Your task to perform on an android device: In the Pepperfry buy furniture online  App, I want to search for wardrobes since I need a wardrobe in my house for my sister .
Image 0: 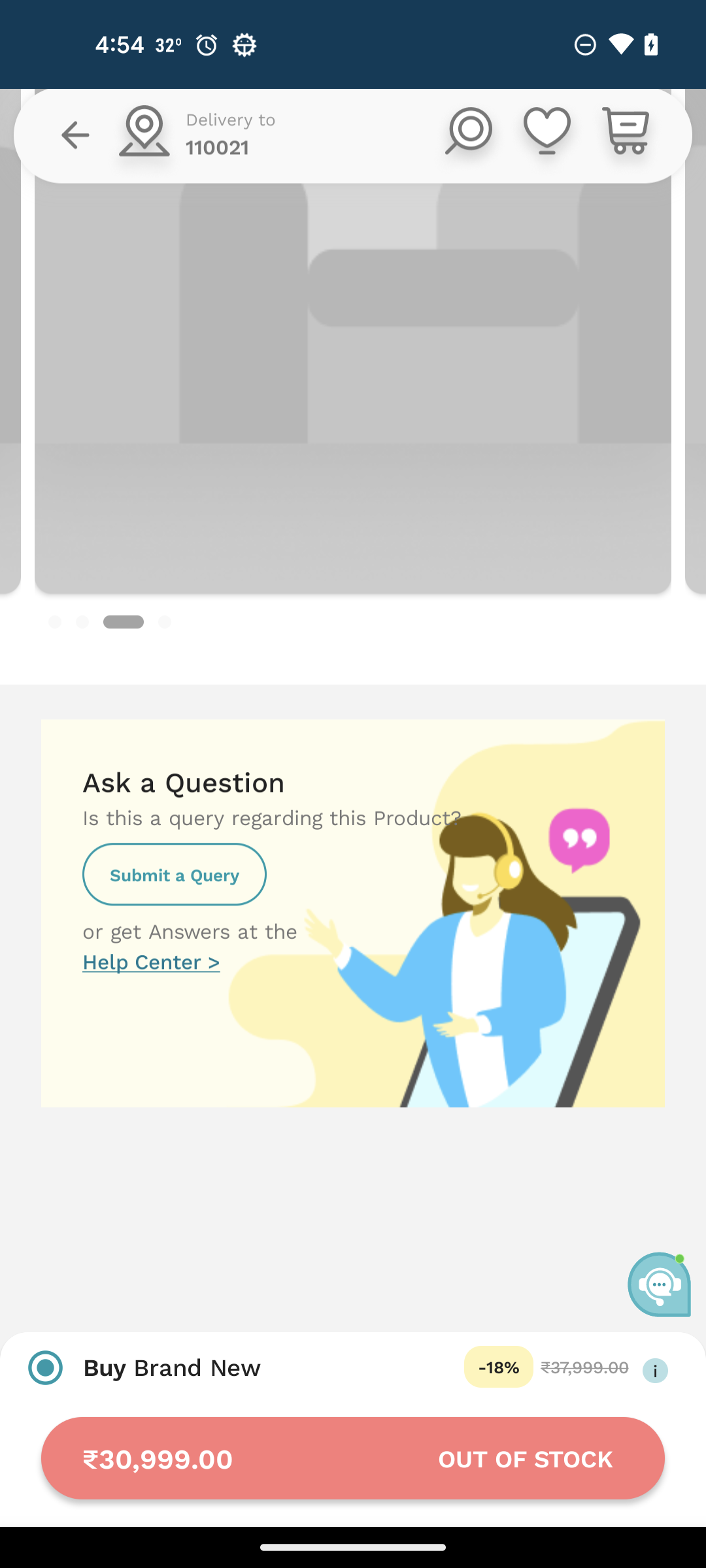
open the Pepperfry buy furniture online App
Step 0: open app "Pepperfry"
Image 1: 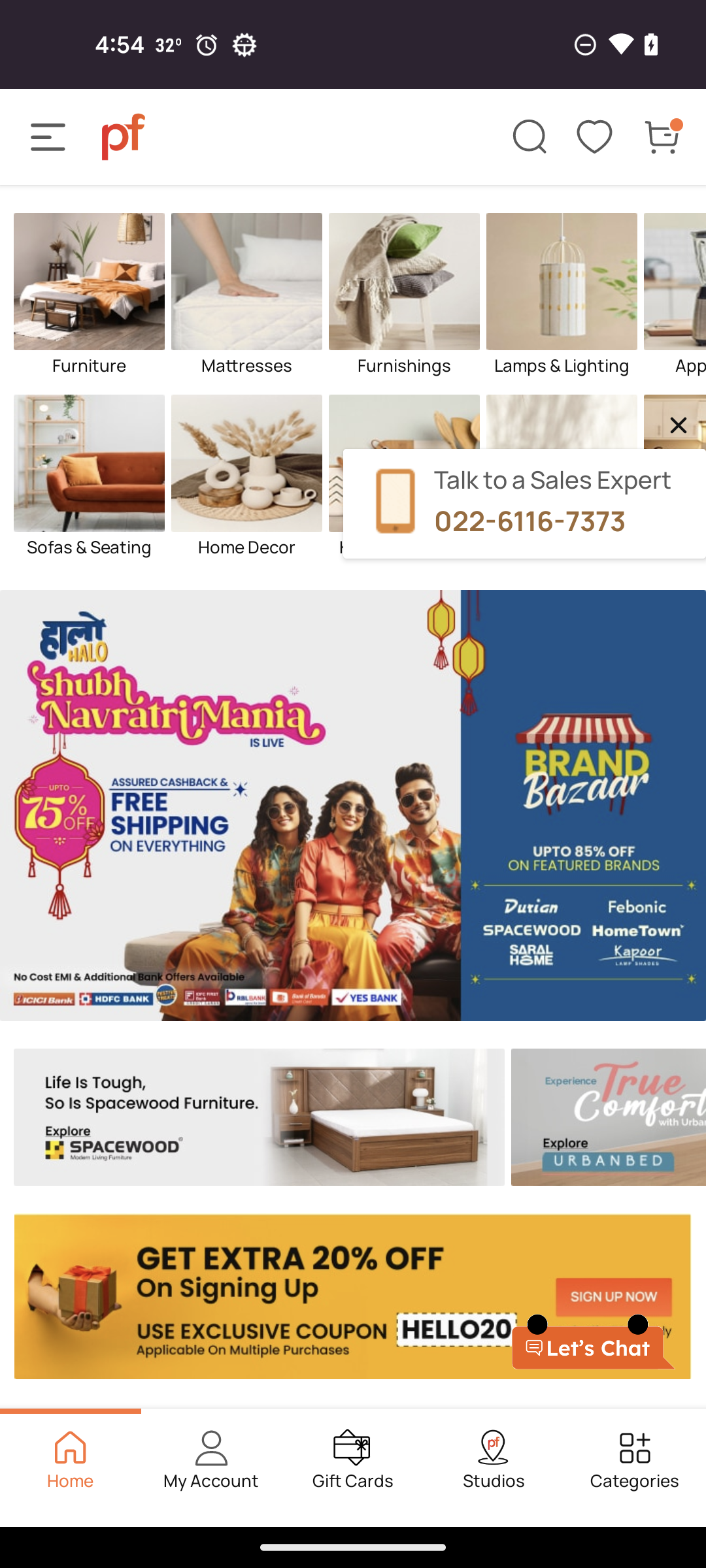
Click on the search icon 
Step 1: click (529, 137)
Image 2: 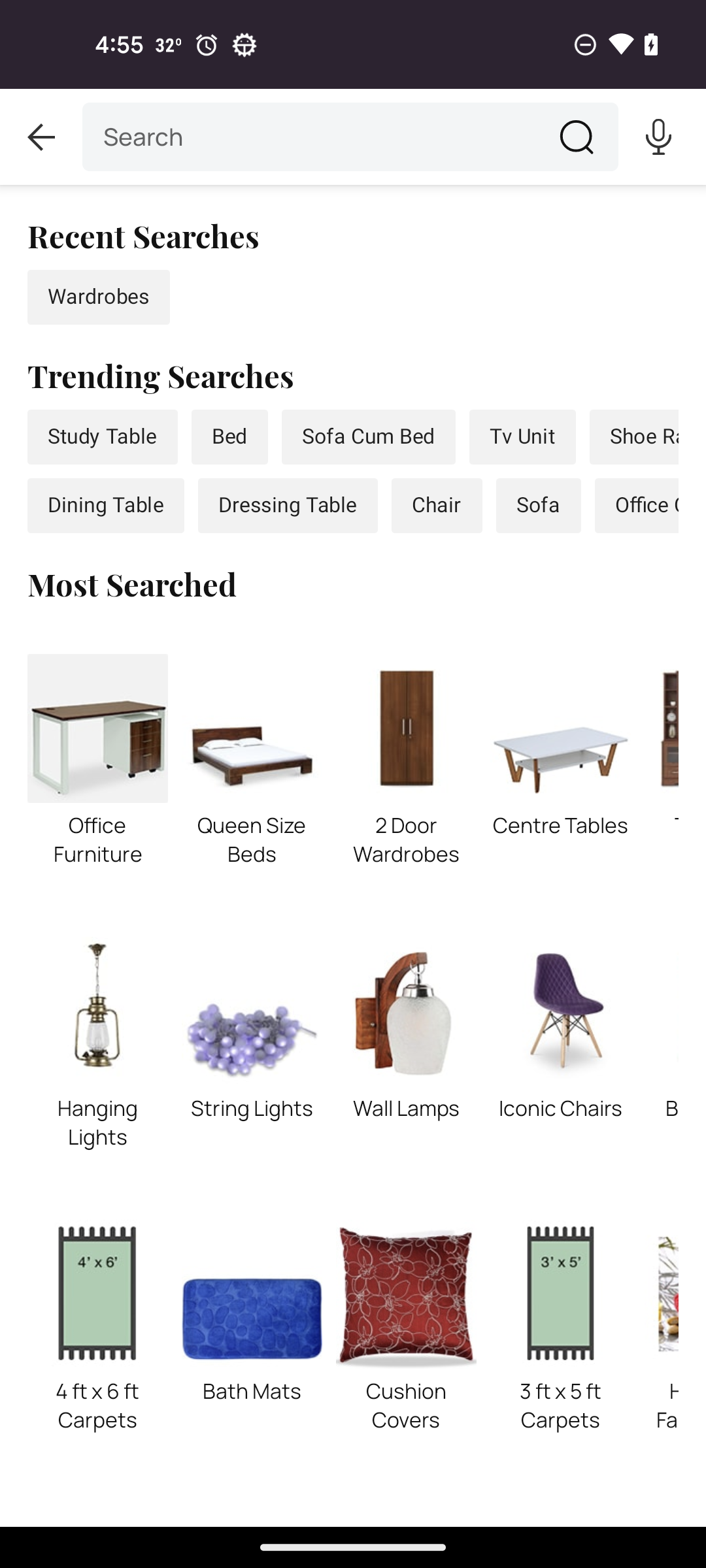
Click on the search icon 
Step 2: wait
Image 3: 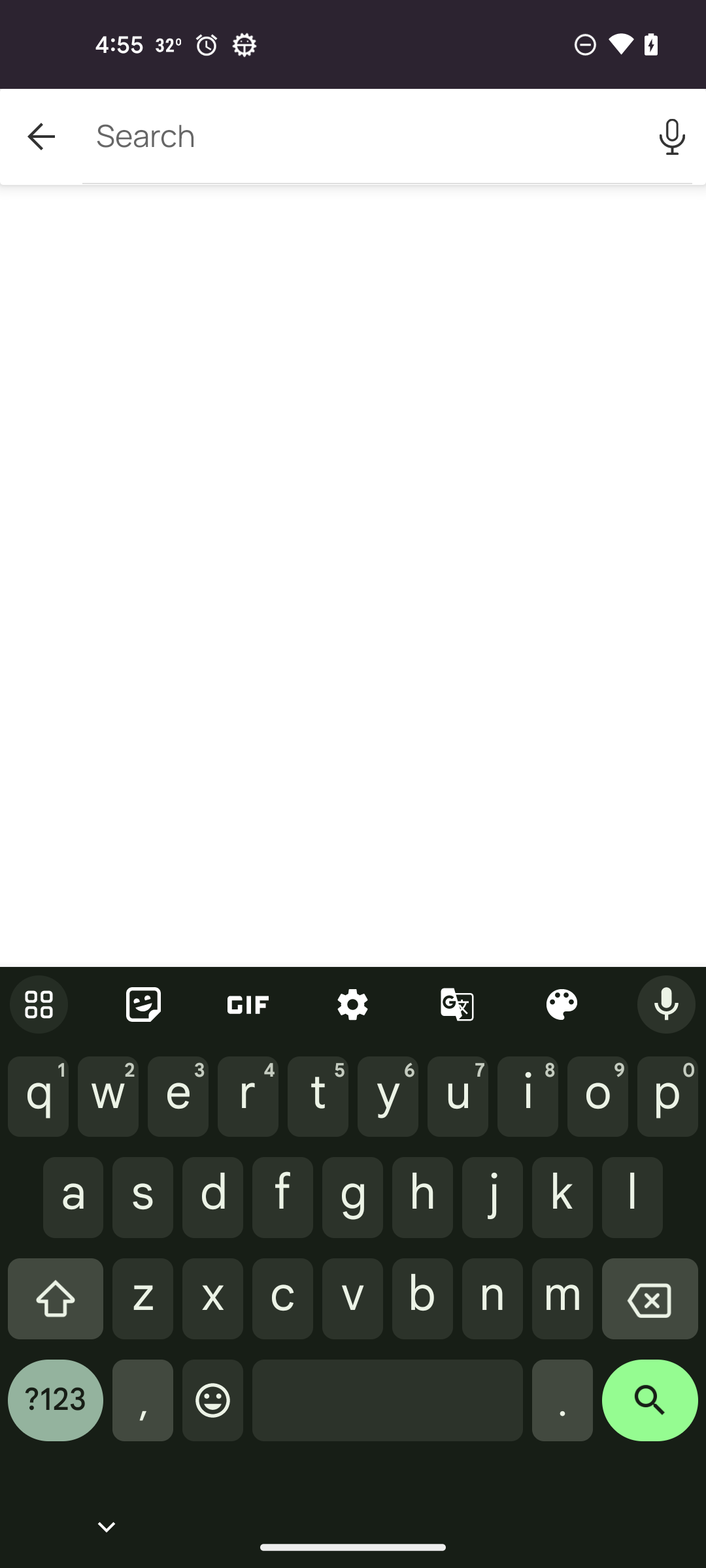
Enter a products as wardrobe
Step 3: type "wardrobe"
Image 4: 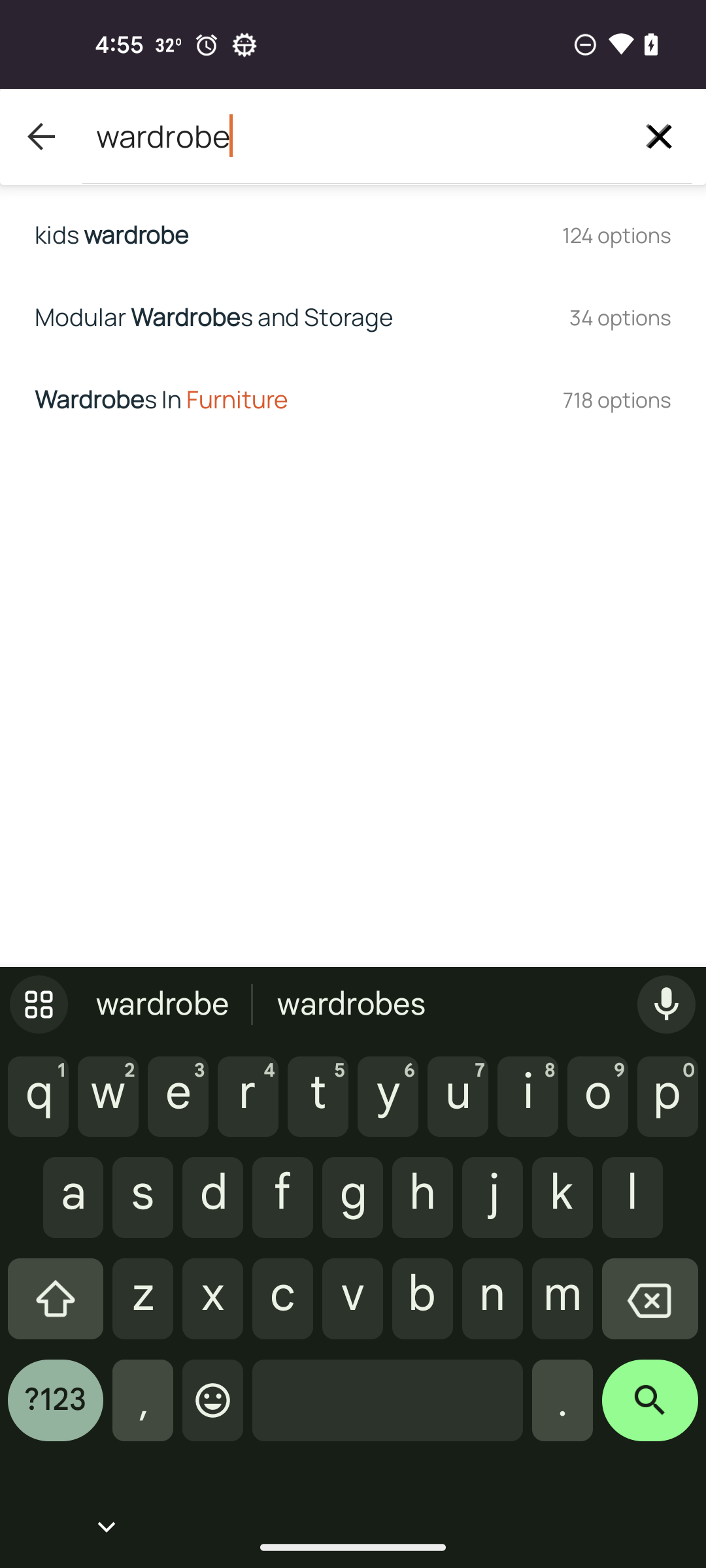
Click on the three option
Step 4: click (251, 399)